Your task to perform on an android device: Open the Kitchen Stories app and save the recipe for Chinese fried rice.
Image 0: 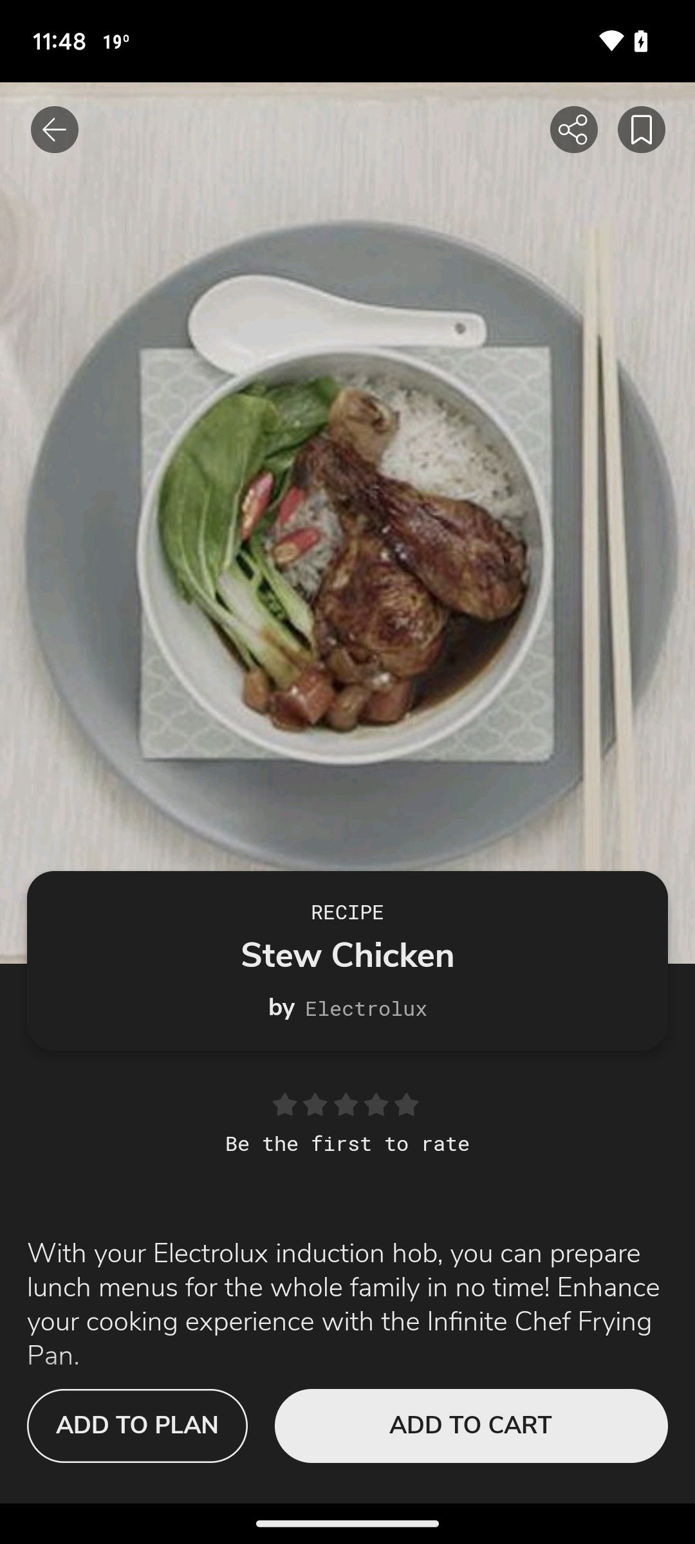
Open Kitchen Stories app
Step 0: open app "Kitchen Stories"
Image 1: 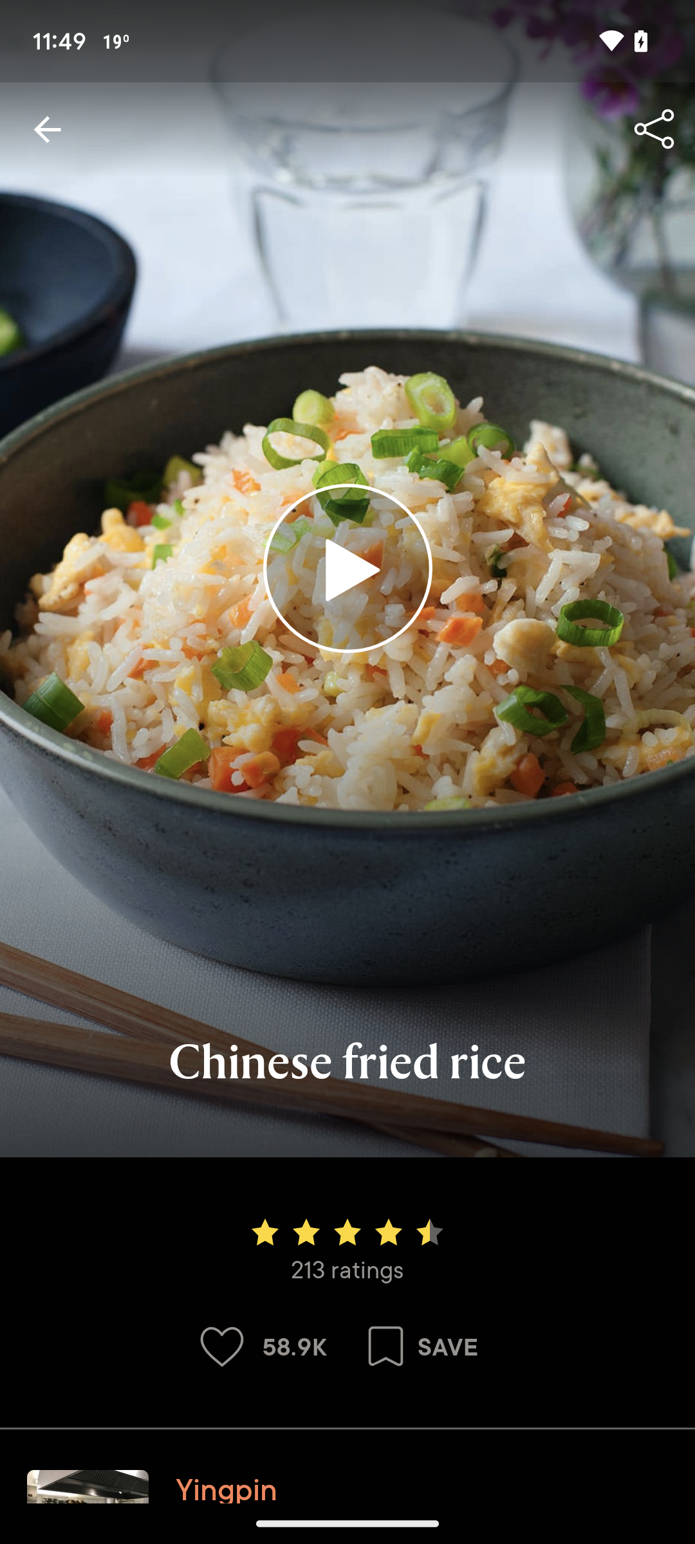
Click on the Save icon
Step 1: click (429, 1346)
Image 2: 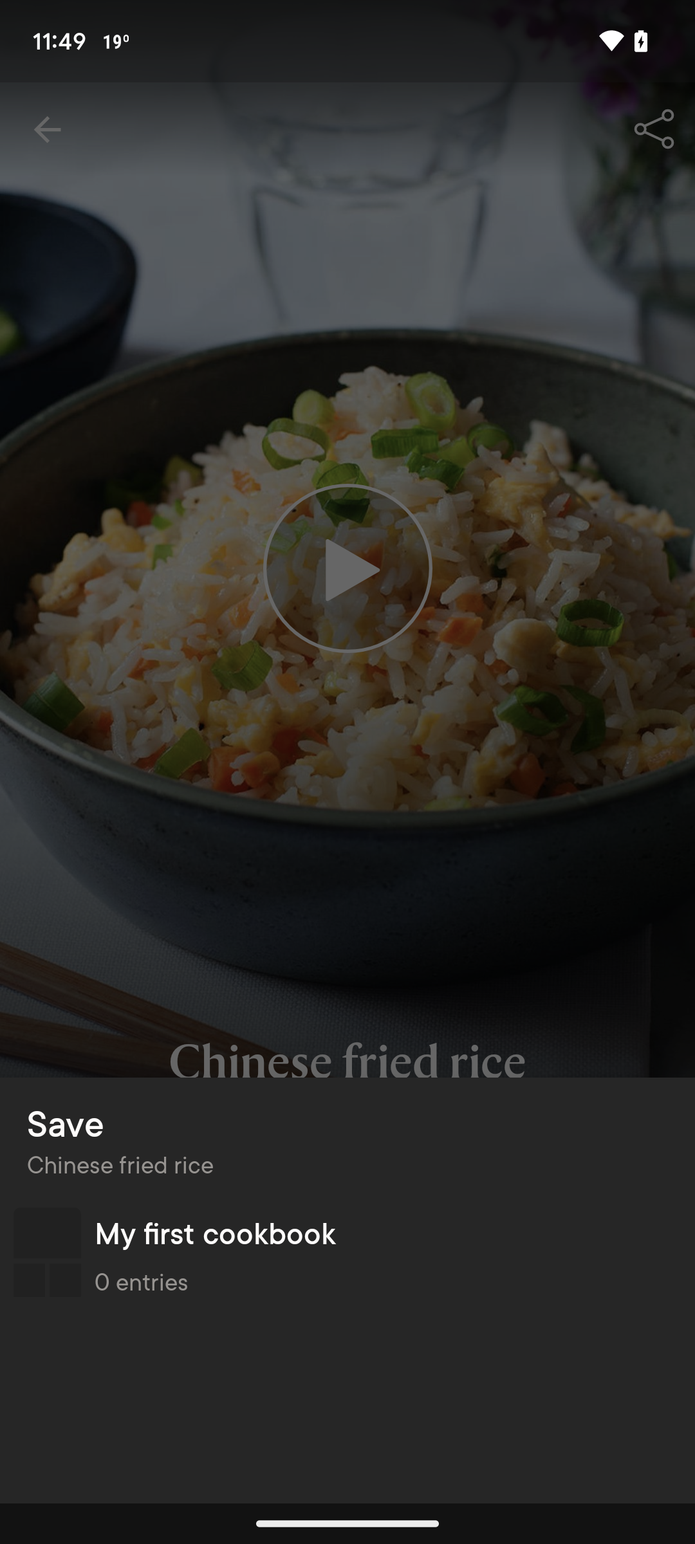
Click on my first cookbook
Step 2: click (381, 1233)